Your task to perform on an android device: Search the tv wall mount with crystonics brands
Image 0: 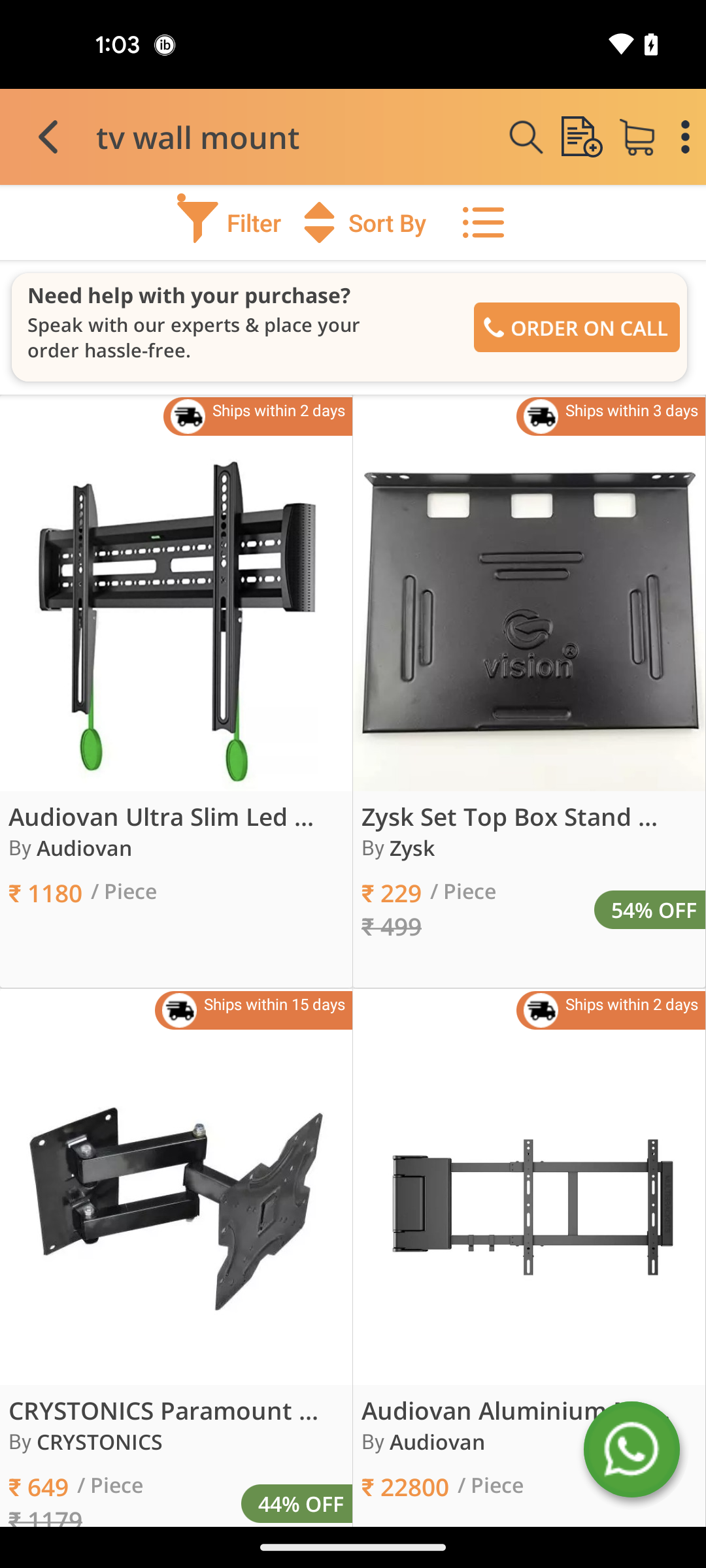
Tap on the filter option
Step 0: click (229, 222)
Image 1: 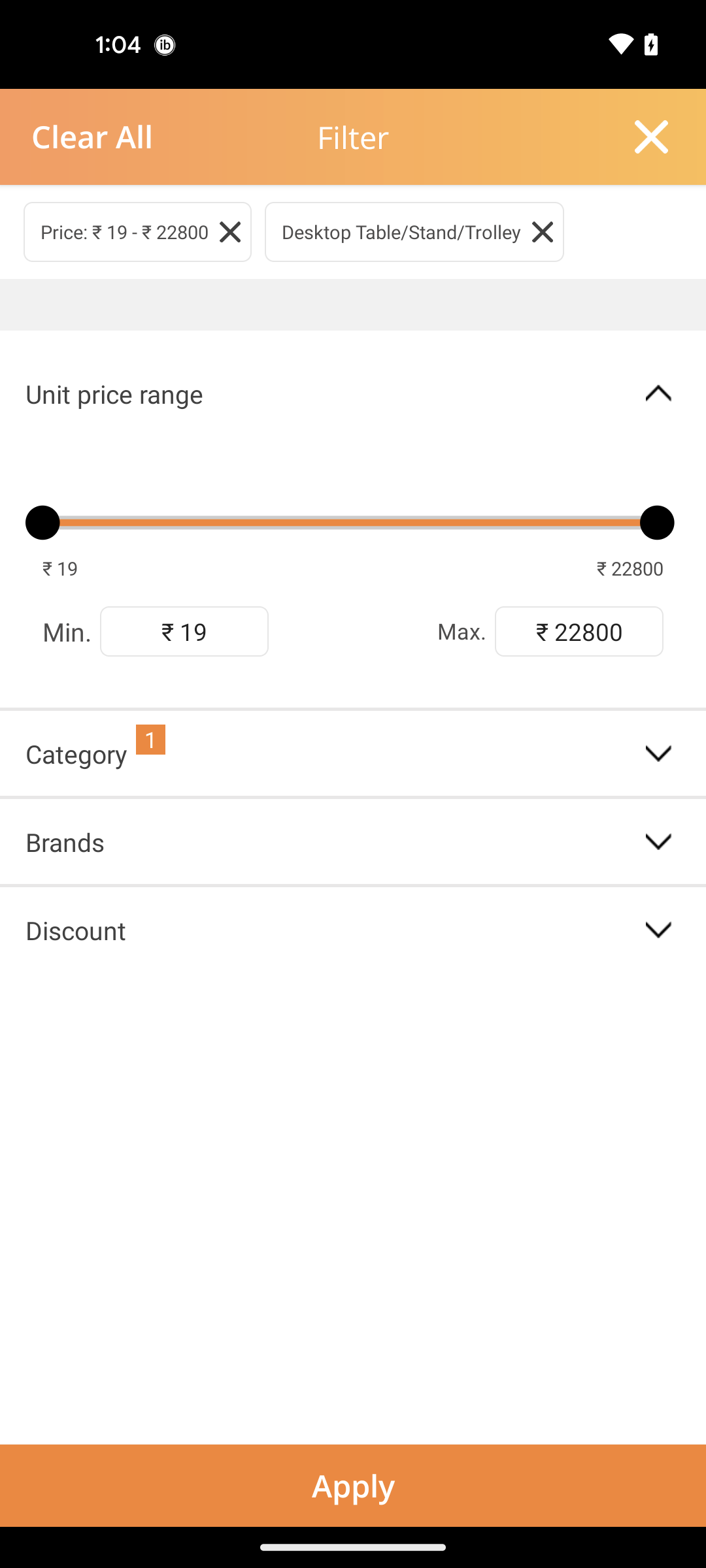
Click on the brands option
Step 1: click (353, 841)
Image 2: 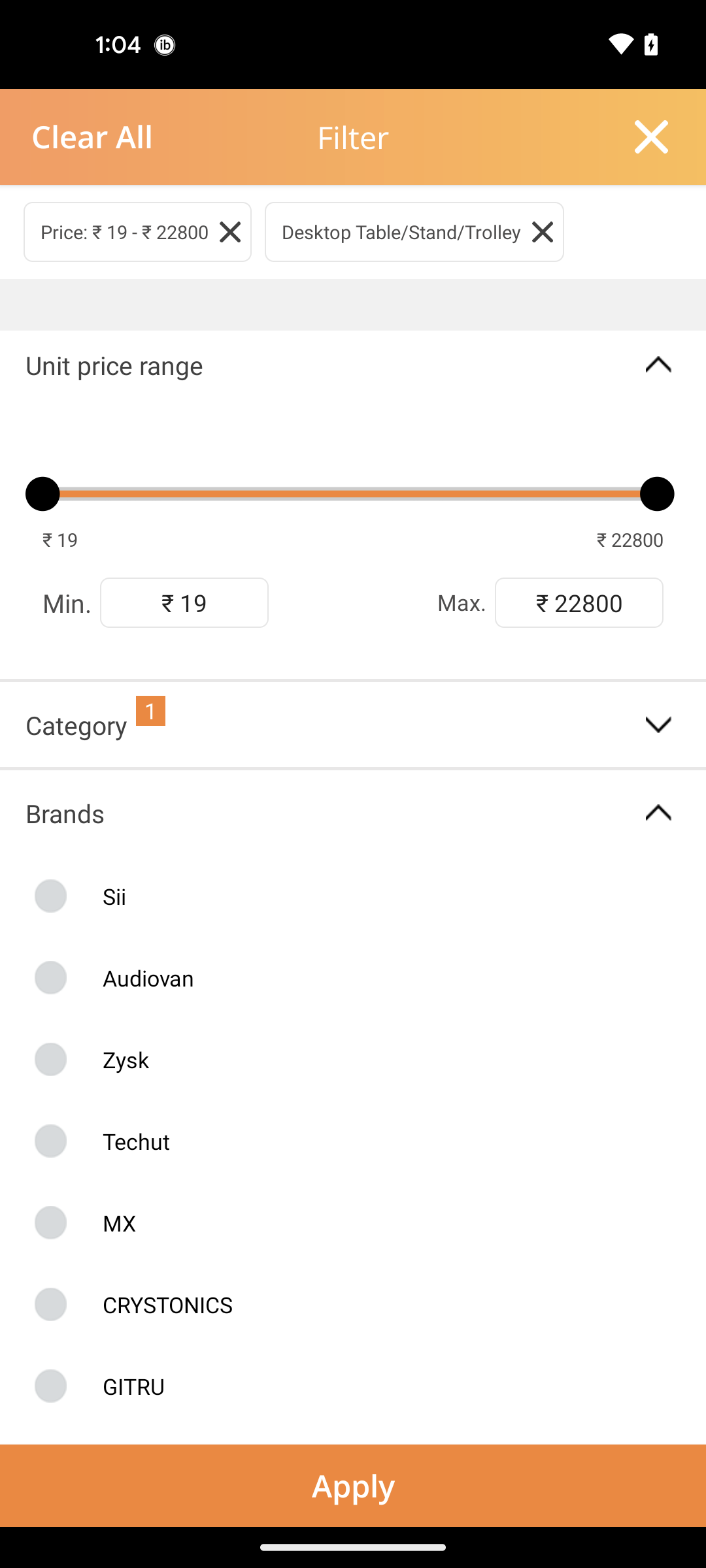
Tap on the crystonics option
Step 2: click (353, 1305)
Image 3: 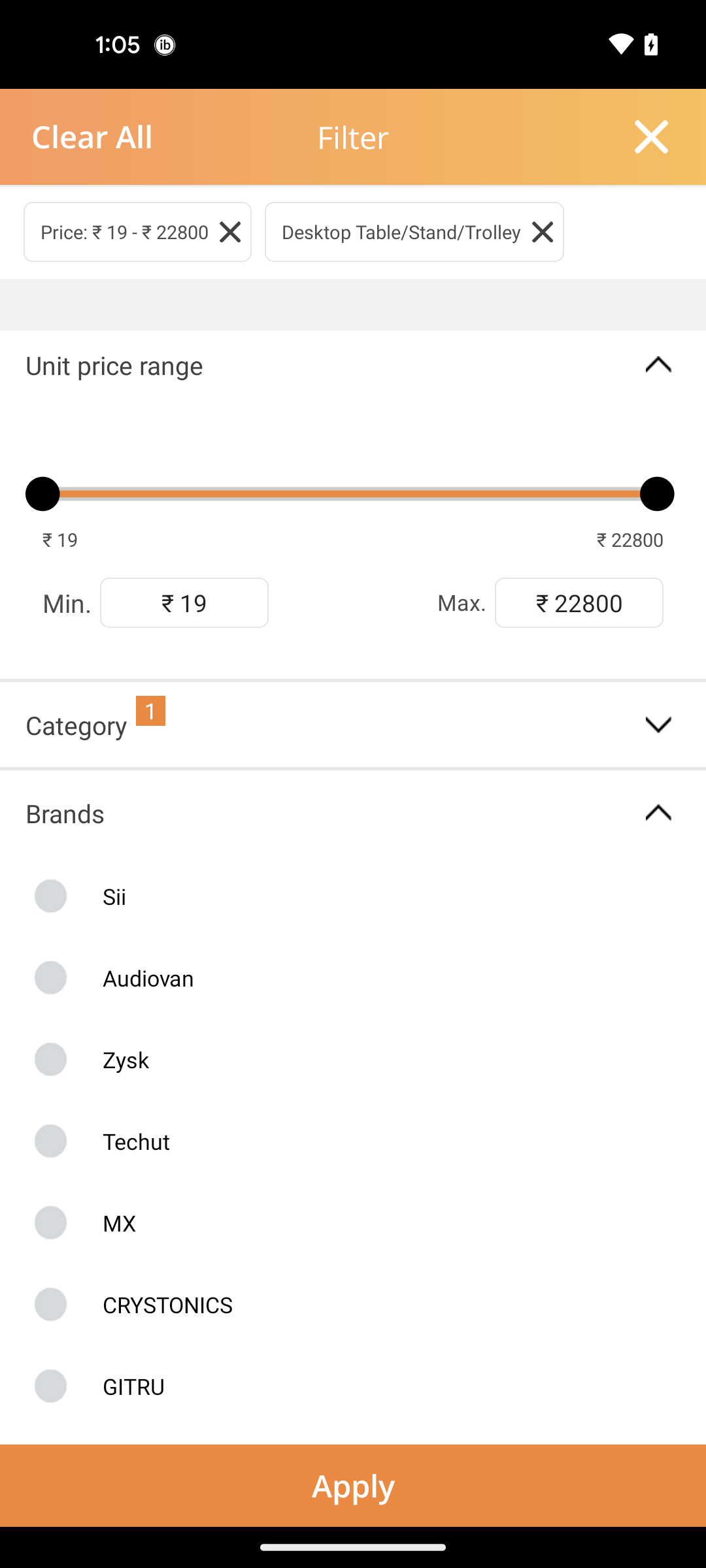
Tap on the crystonics option
Step 3: wait
Image 4: 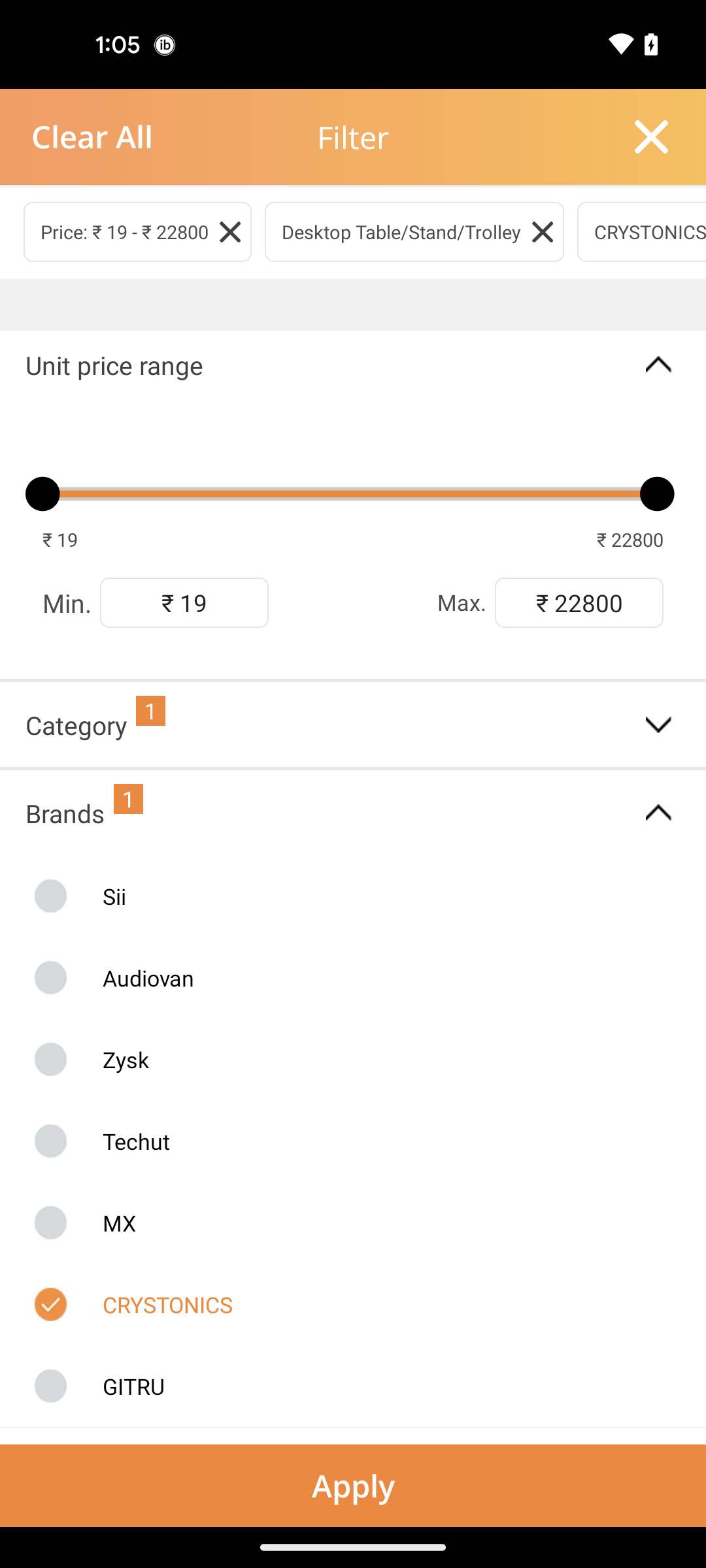
Tap on the apply button
Step 4: click (353, 1485)